Your task to perform on an android device: I have to search for a flight to Berlin tomorrow for my wife's birthday.
Image 0: 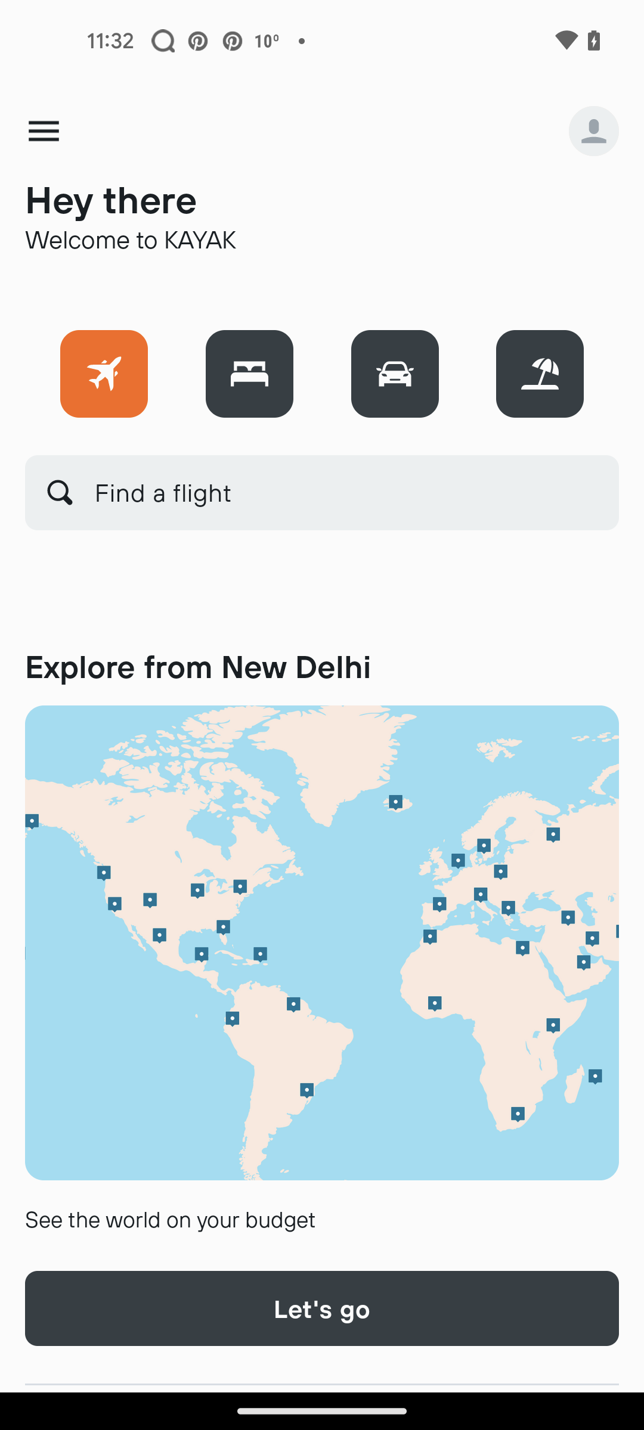
Click on find a flight text box.
Step 0: click (322, 492)
Image 1: 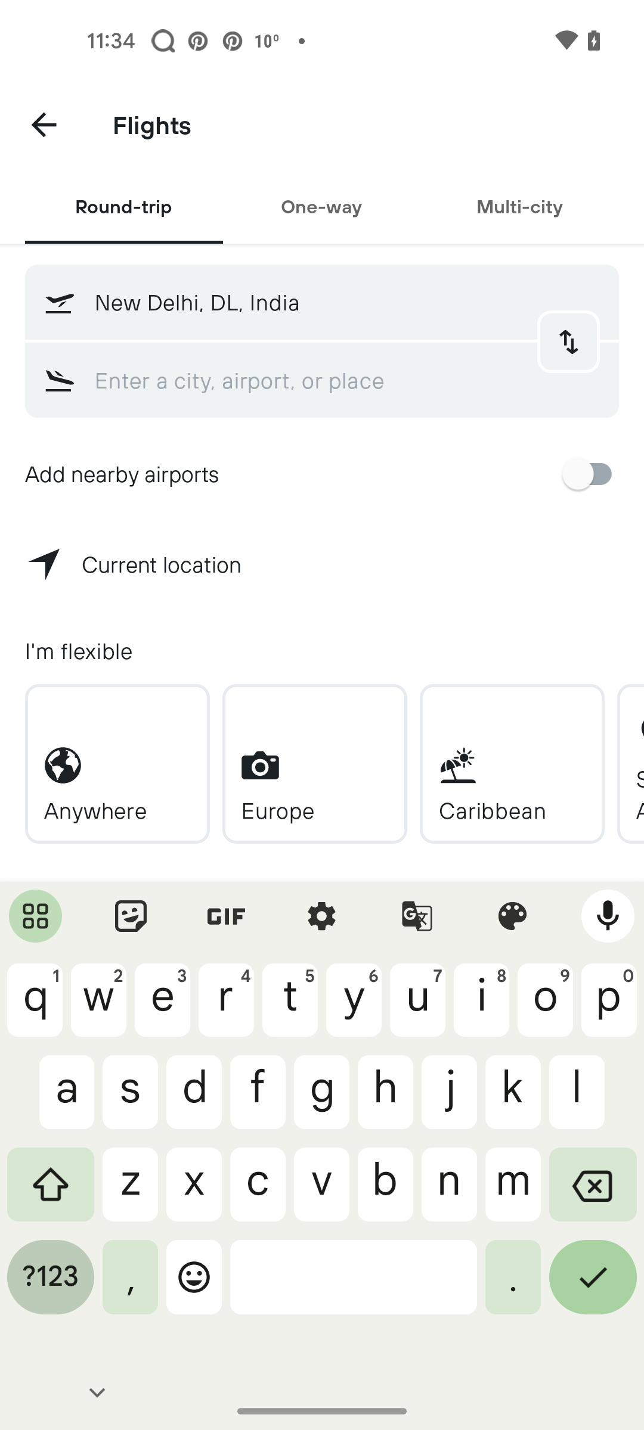
Click on the departure city option.
Step 1: click (347, 302)
Image 2: 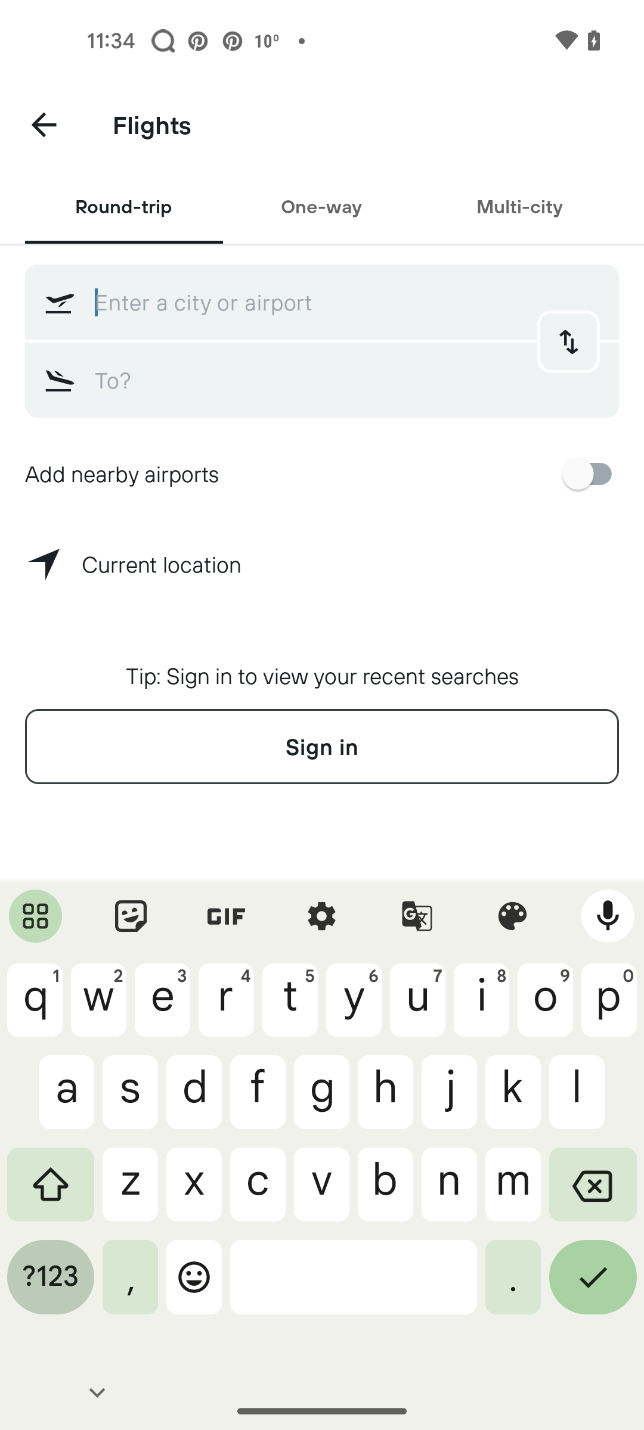
Type Netherlands in the departure city or airport text box.
Step 2: type "Netherlands"
Image 3: 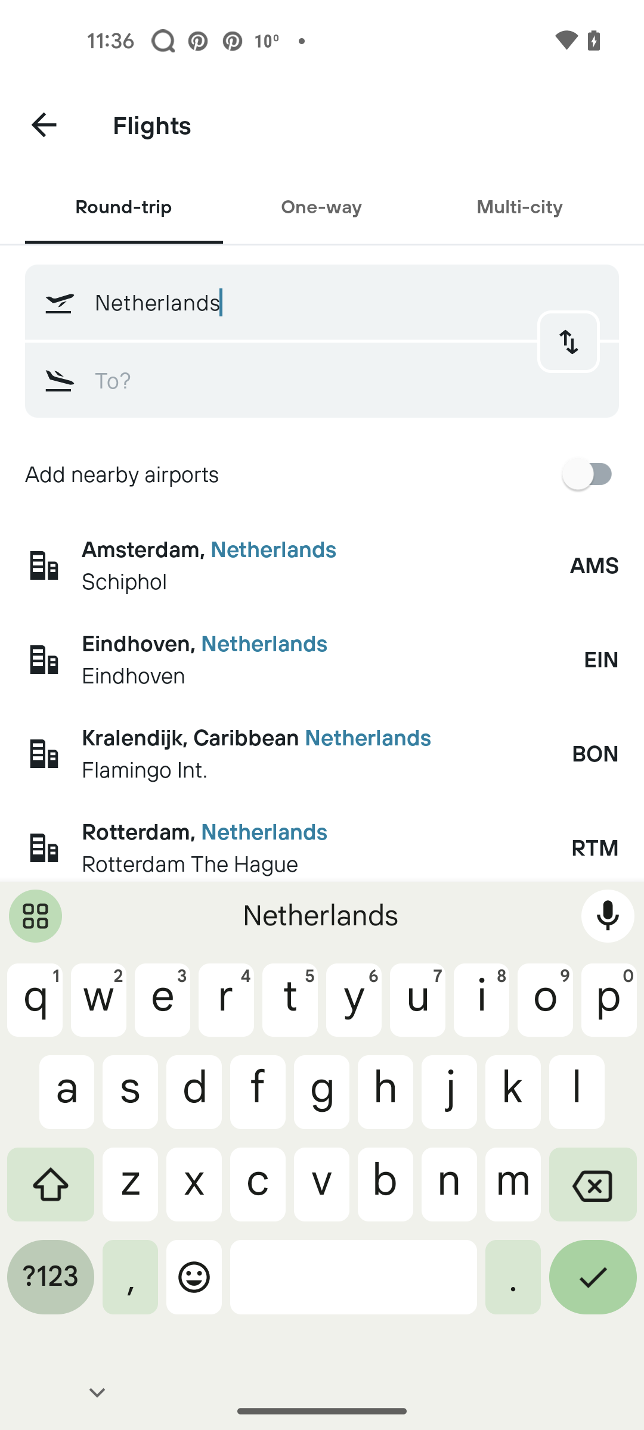
Click on Rotterdam option as it is the nearest airport from my home.
Step 3: click (326, 831)
Image 4: 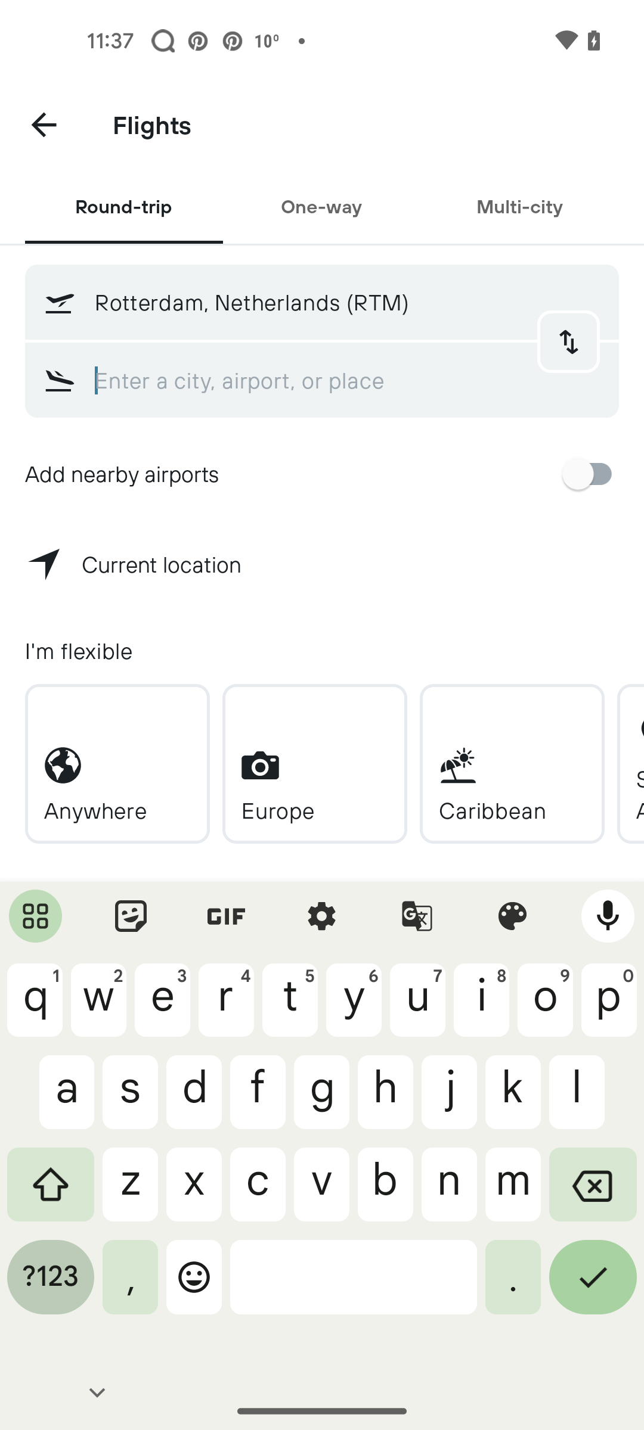
Click on One-way option.
Step 4: click (321, 206)
Image 5: 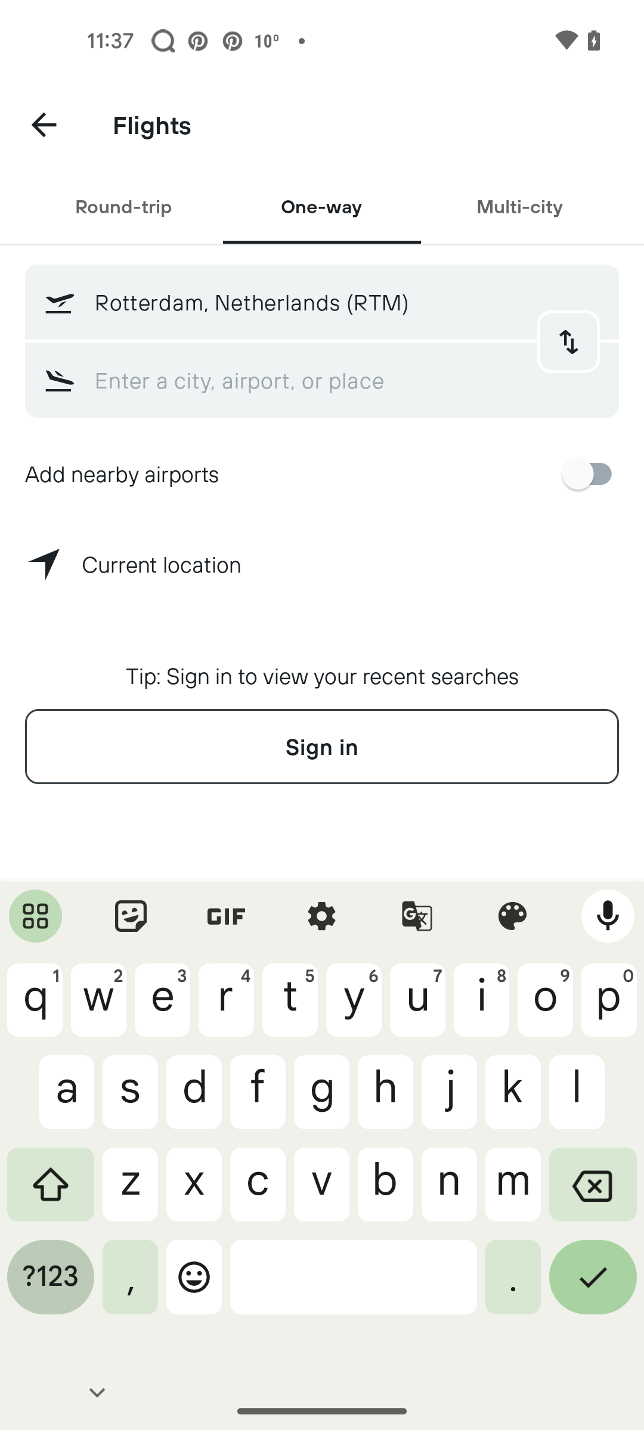
Type Berlin in the arrival city text box.
Step 5: type "Berlin"
Image 6: 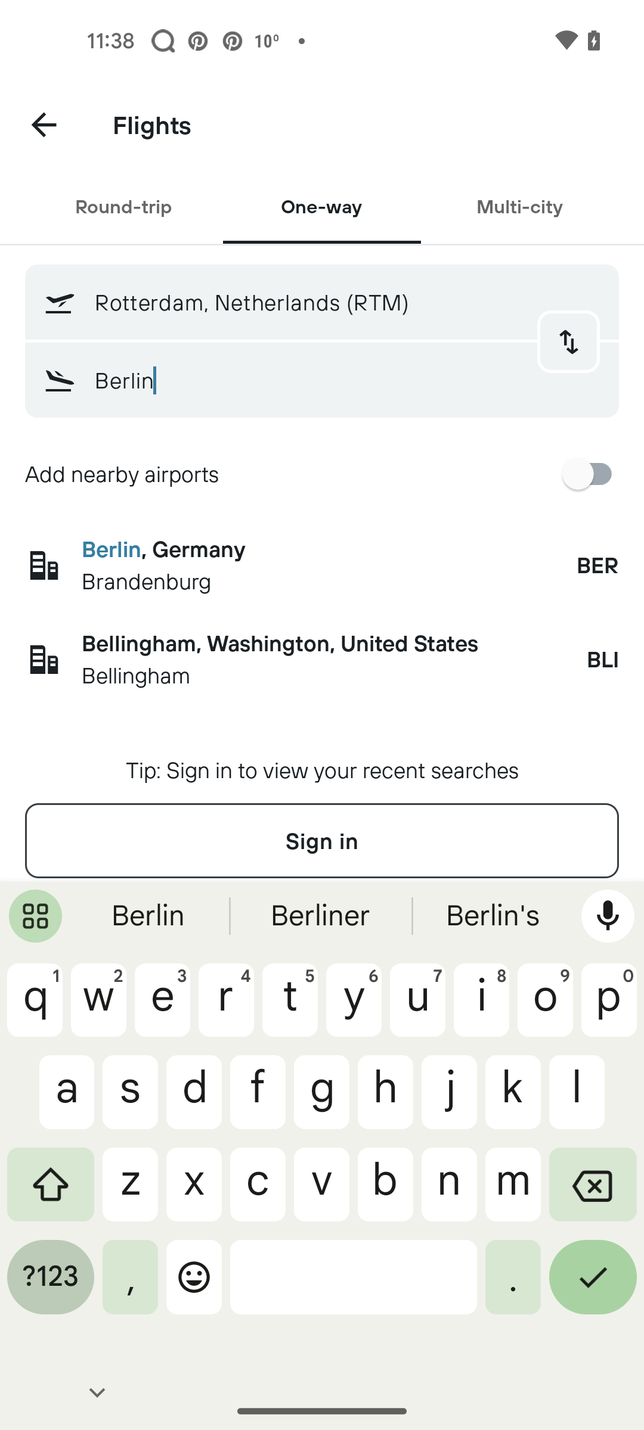
Click on Berlin option.
Step 6: click (329, 549)
Image 8: 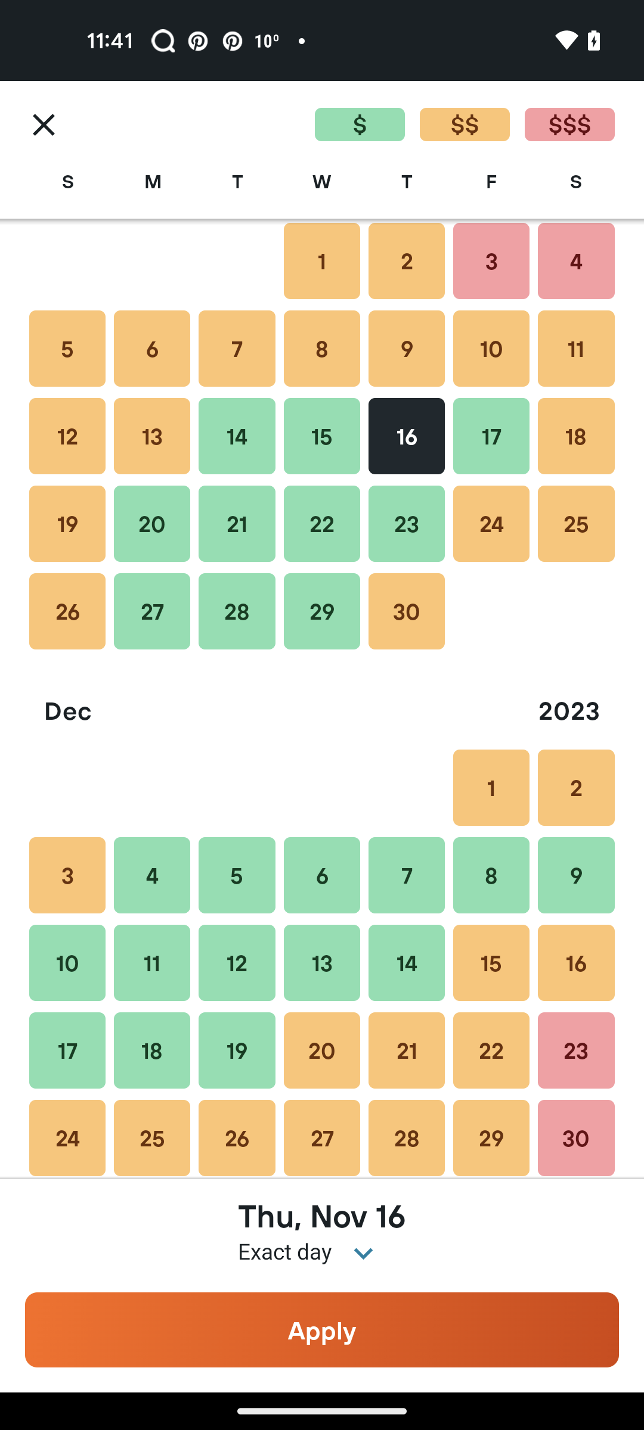
Click on 18th of October.
Step 8: scroll up
Image 9: 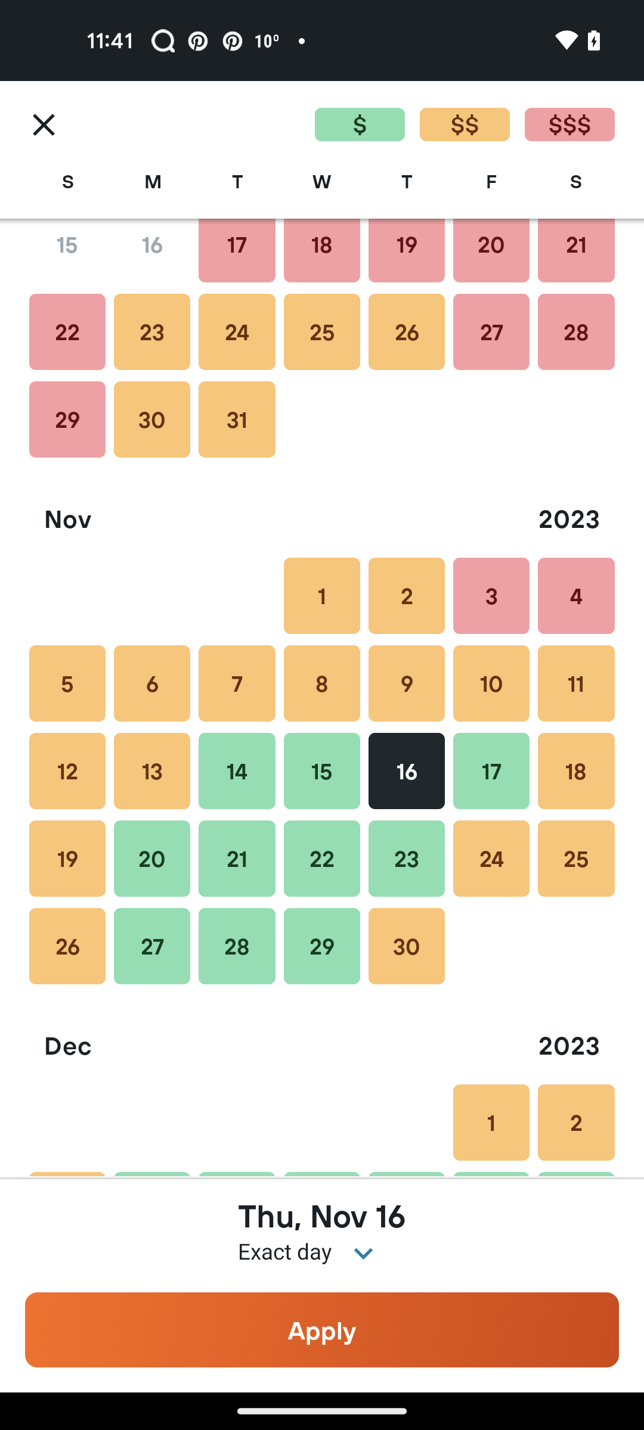
Click on 18th of October.
Step 9: click (322, 253)
Image 10: 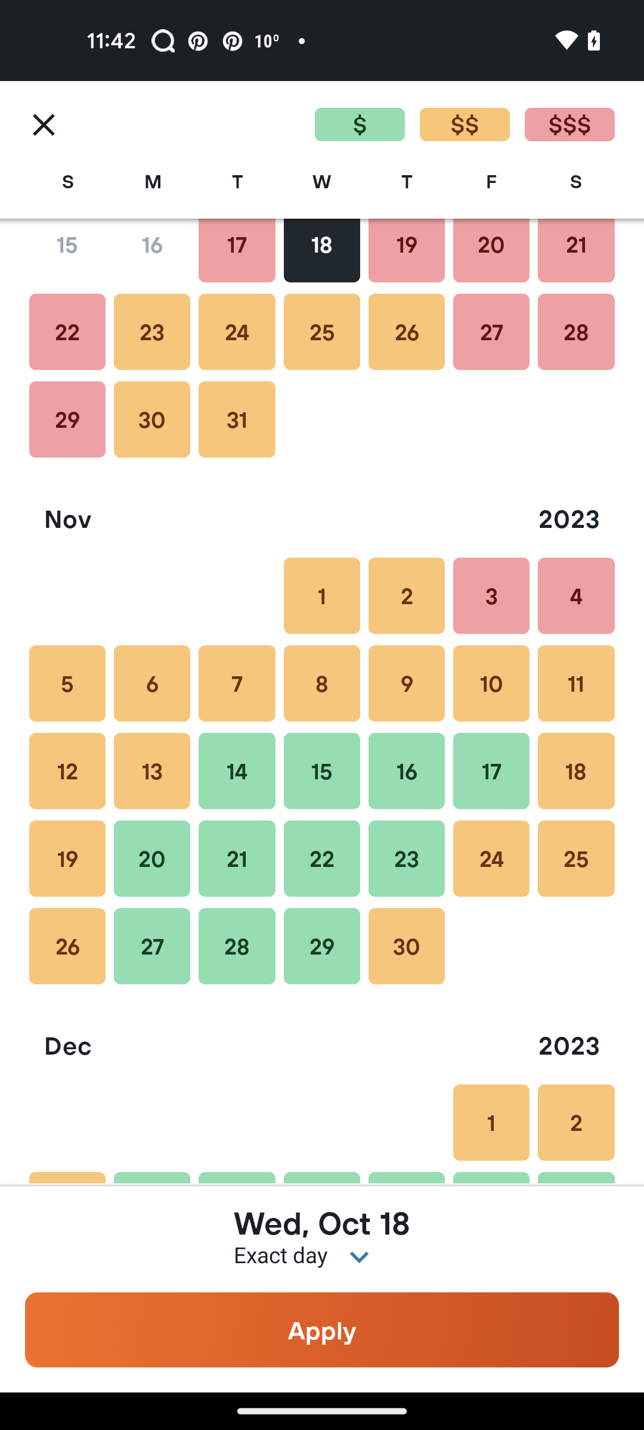
Click on Apply button.
Step 10: click (322, 1330)
Image 11: 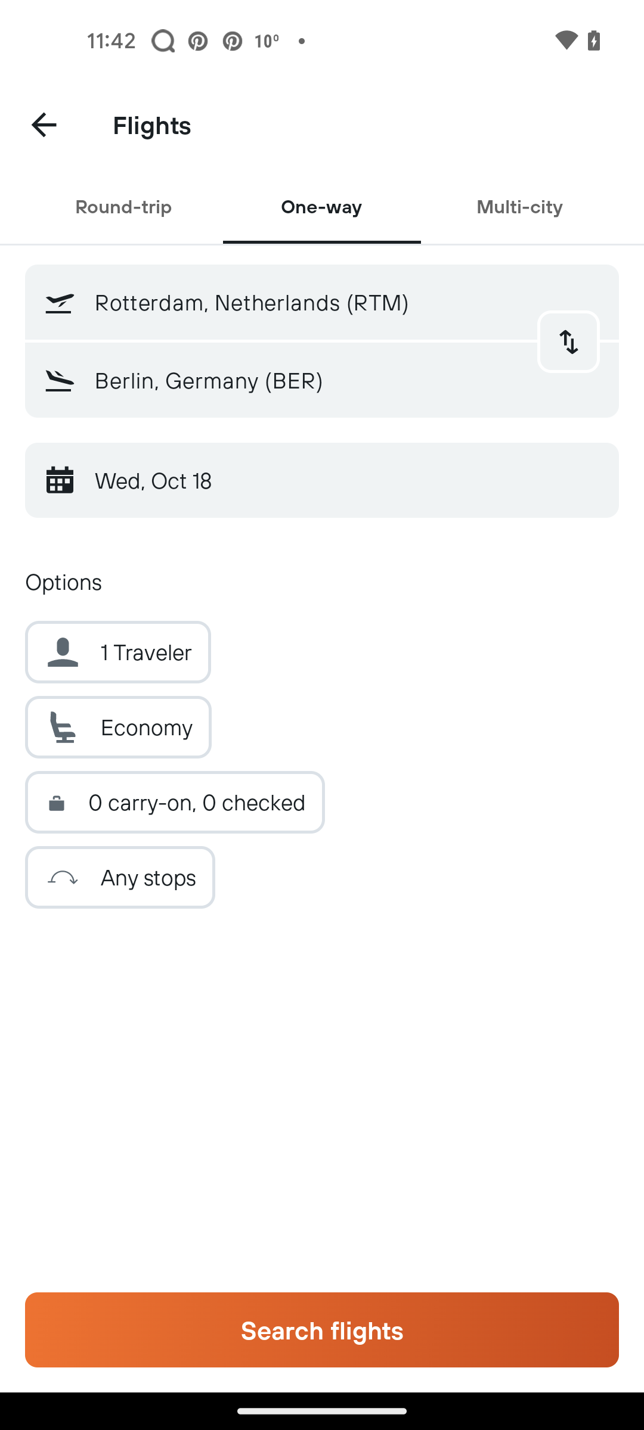
Click on search Flights option on the bottom of the screen.
Step 11: click (322, 1330)
Image 12: 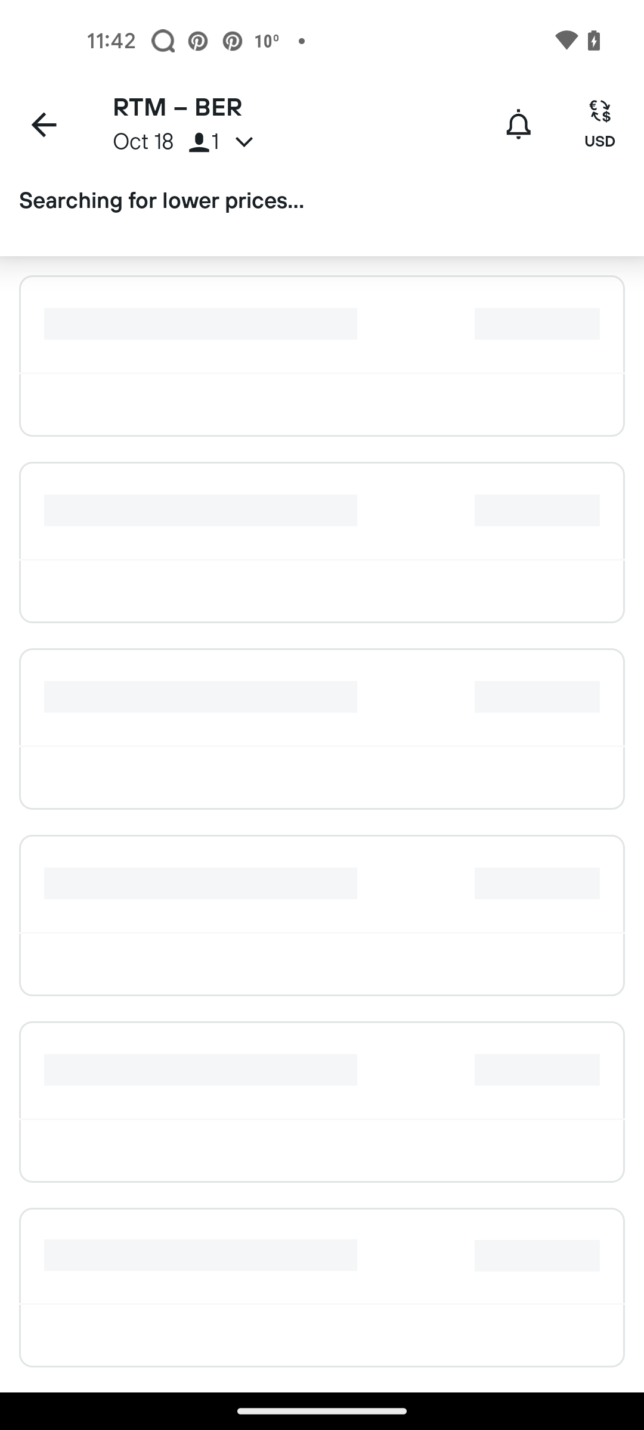
Click on search Flights option on the bottom of the screen.
Step 12: wait